Your task to perform on an android device: Because the audio quality is poor, I'd like to increase the bitrate to 320 kbps.
Image 0: 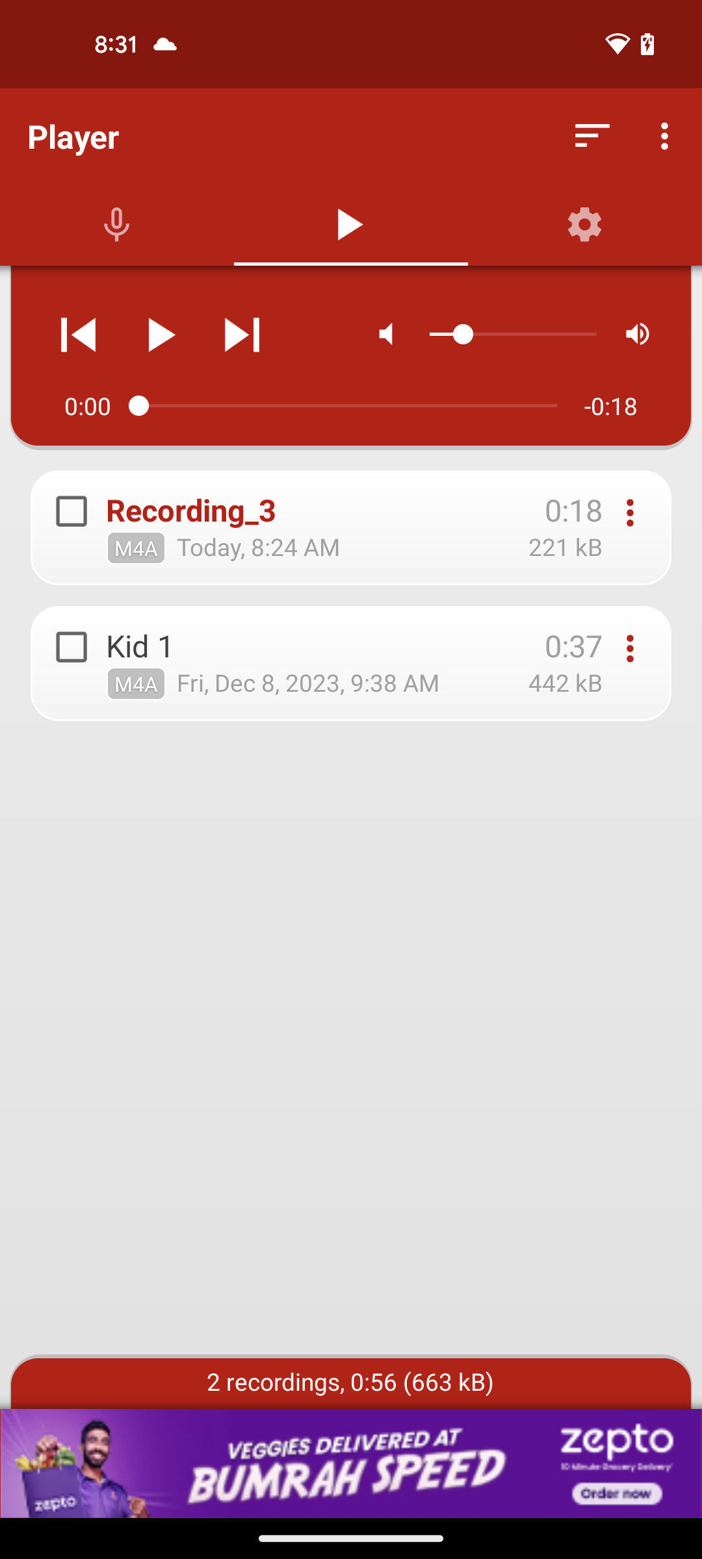
click on the setting icon
Step 0: click (597, 227)
Image 1: 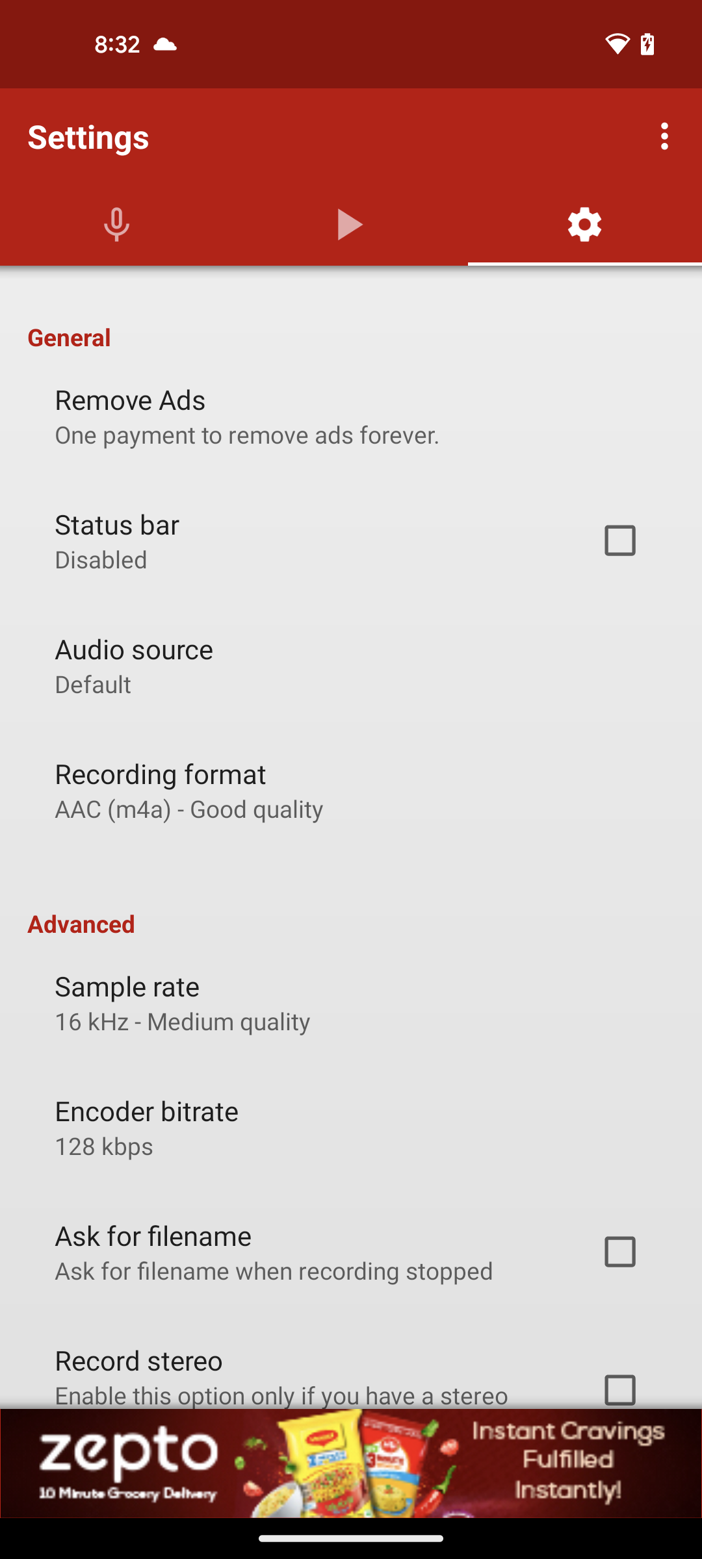
click on Encoder bitrate option
Step 1: click (147, 1110)
Image 2: 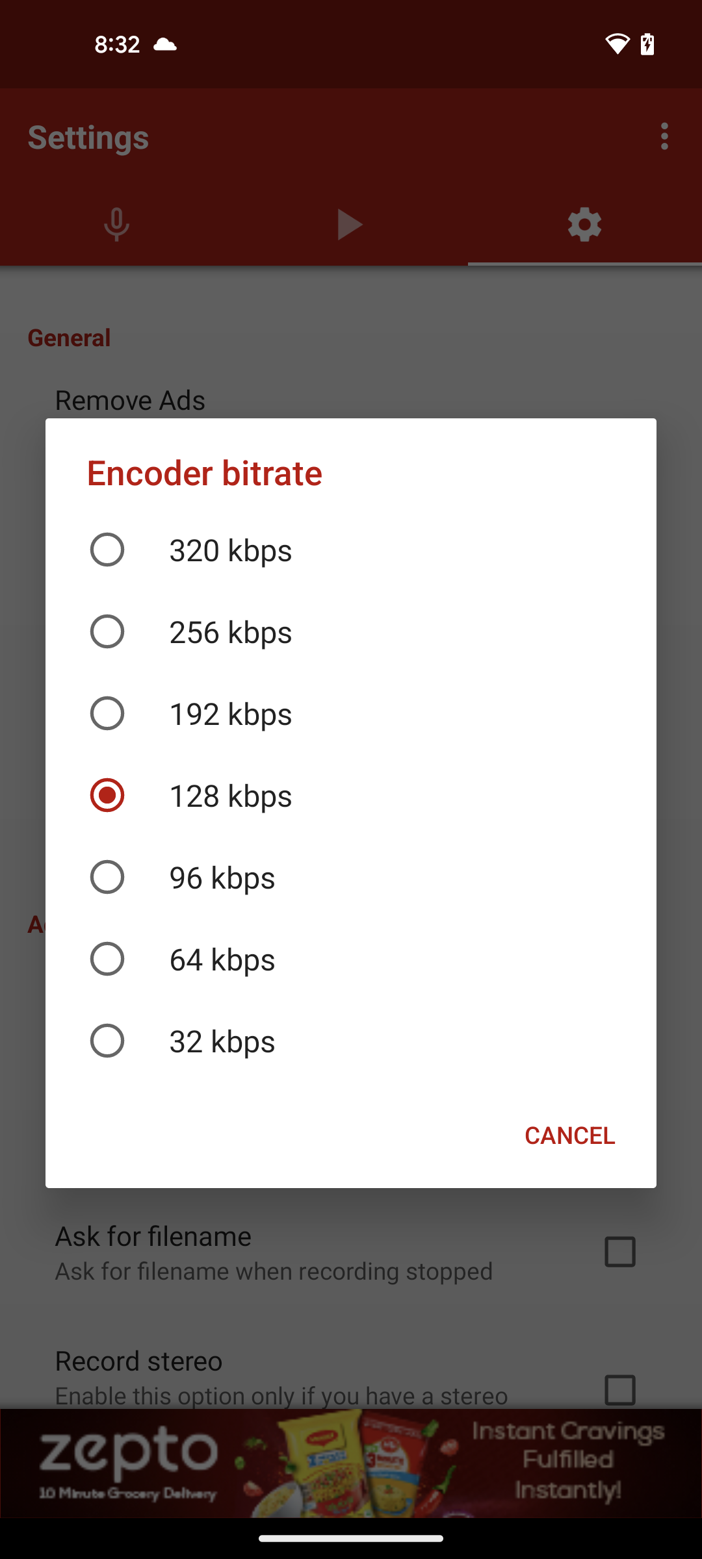
select the 320 kbps 
Step 2: click (351, 549)